Your task to perform on an android device: Open the Mappls MapmyIndia app and then search for Noida sector 34 and start navigation
Image 0: 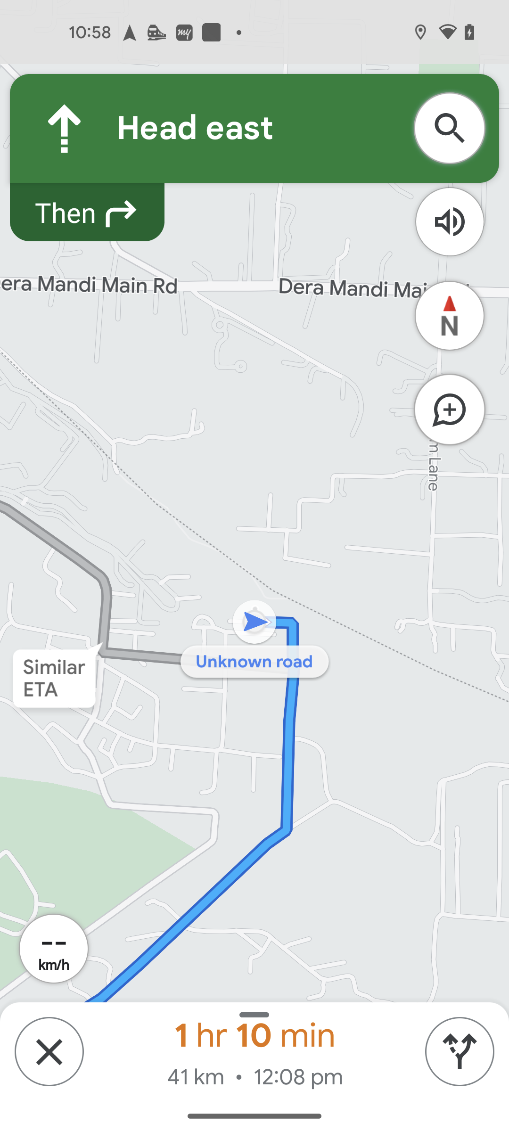
Open the Mappls MapmyIndia app
Step 0: open app "Mappls MapmyIndia"
Image 1: 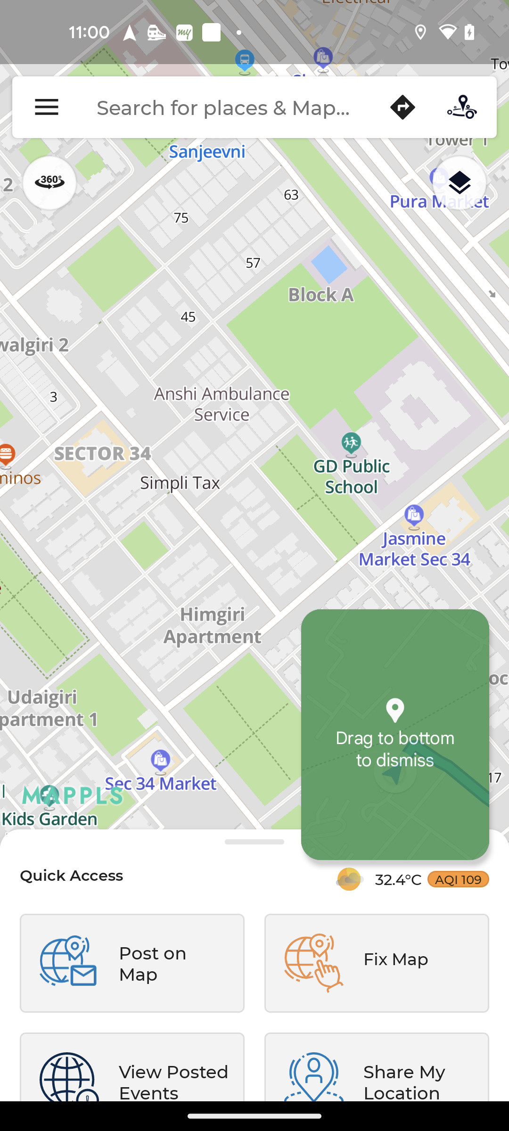
click on search bar
Step 1: click (230, 107)
Image 2: 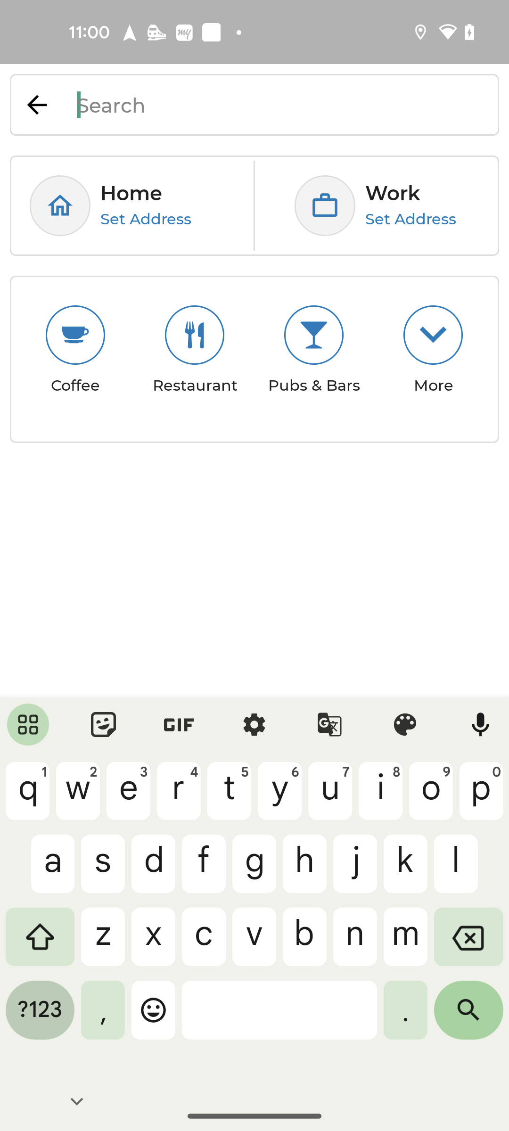
search for noida sector 34
Step 2: type "Noida sector 34"
Image 3: 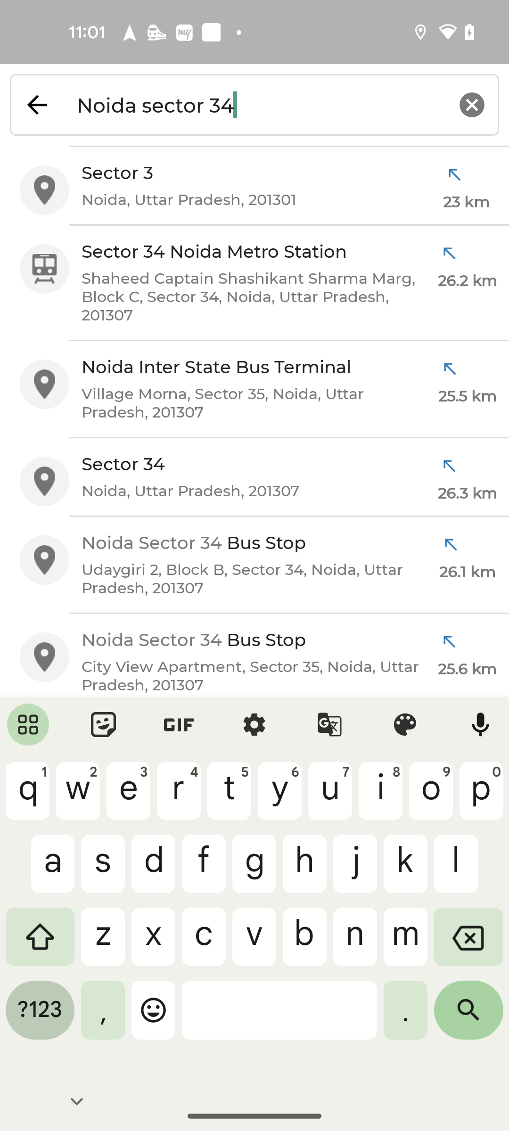
select sector 34
Step 3: click (250, 463)
Image 4: 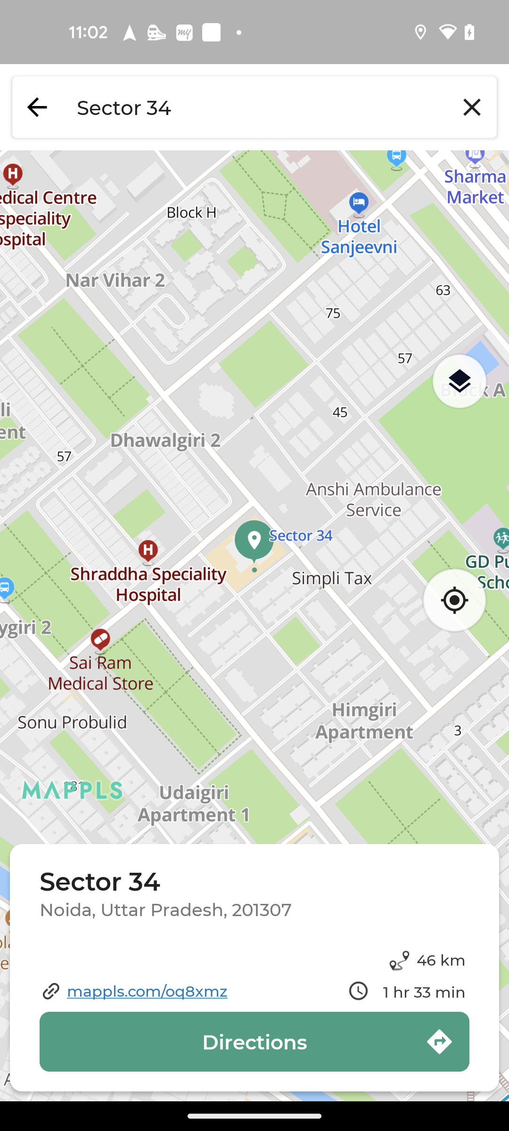
click on directions
Step 4: click (254, 1041)
Image 5: 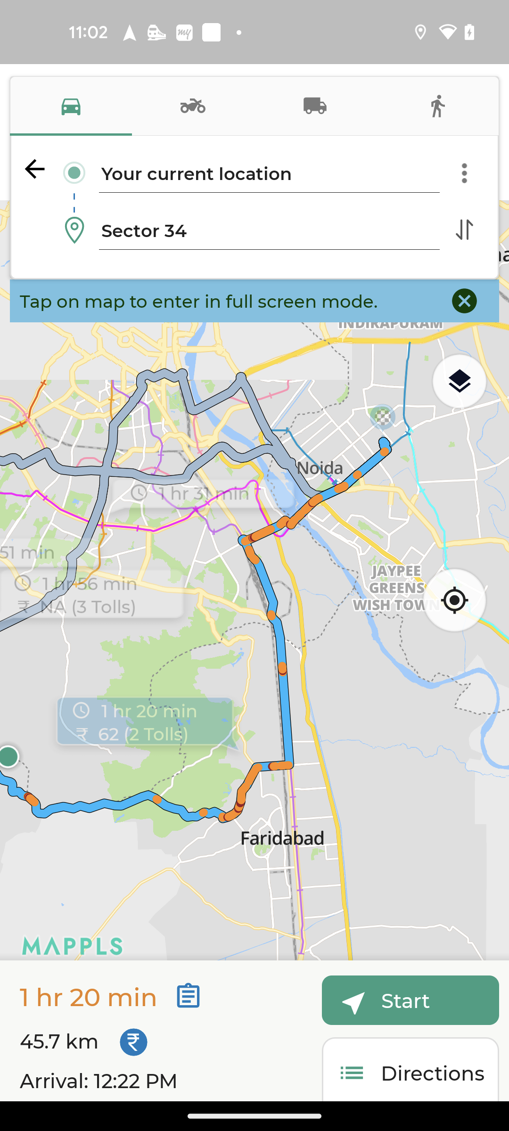
click on start button to start navigation
Step 5: click (440, 1000)